Your task to perform on an android device: I want to share an item from the Repetto brand on the eBay app.
Image 0: 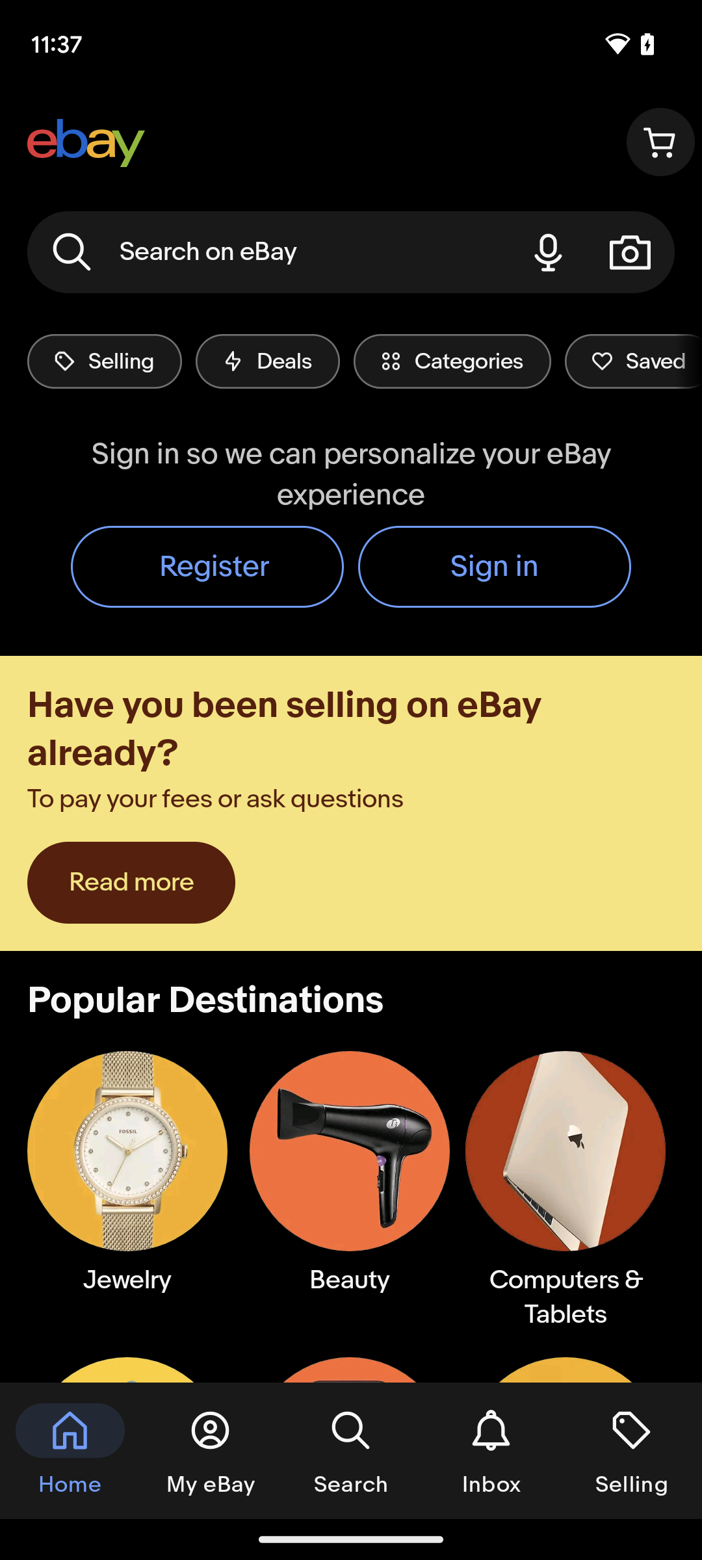
Tap on the search bar at the top of the screen.
Step 0: click (268, 252)
Image 1: 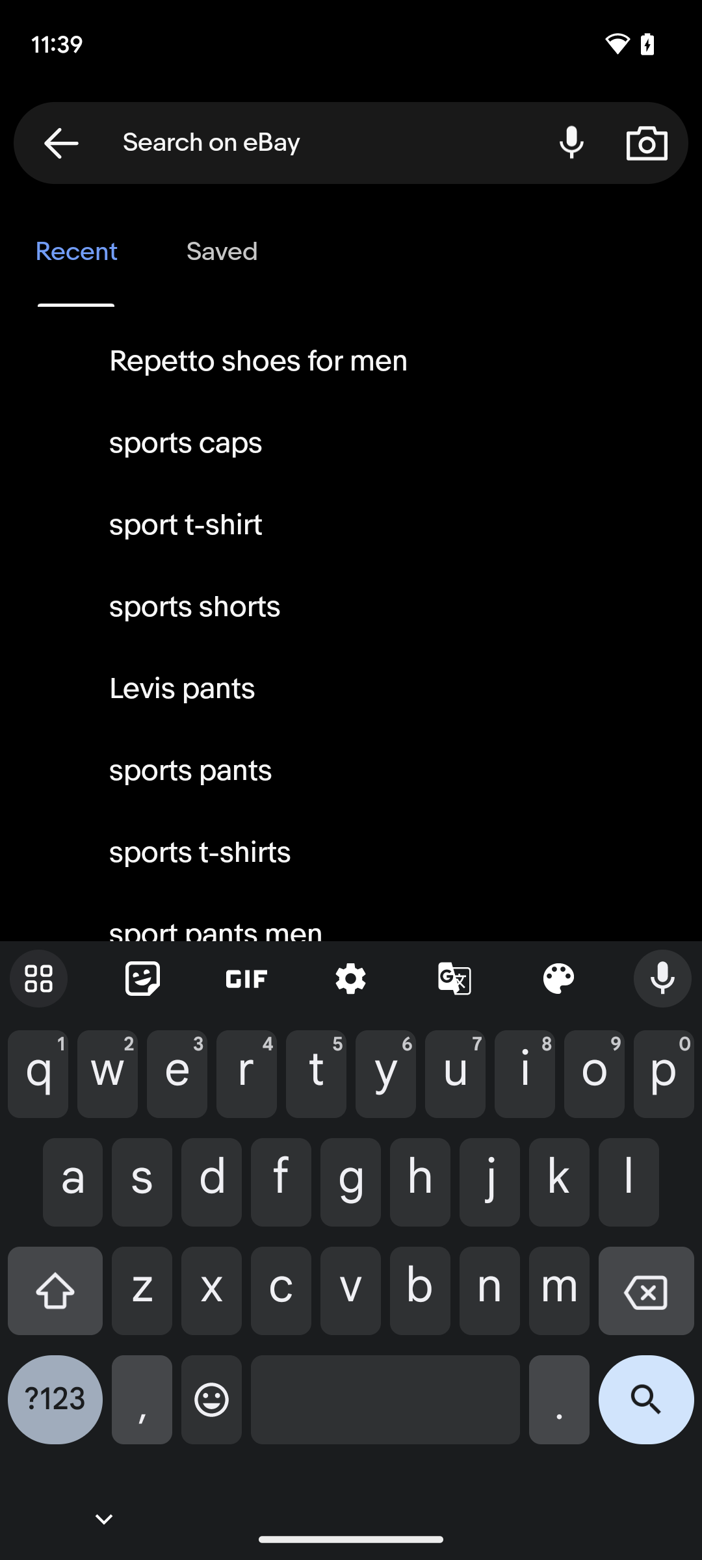
Search for repetto shoes.
Step 1: click (259, 361)
Image 2: 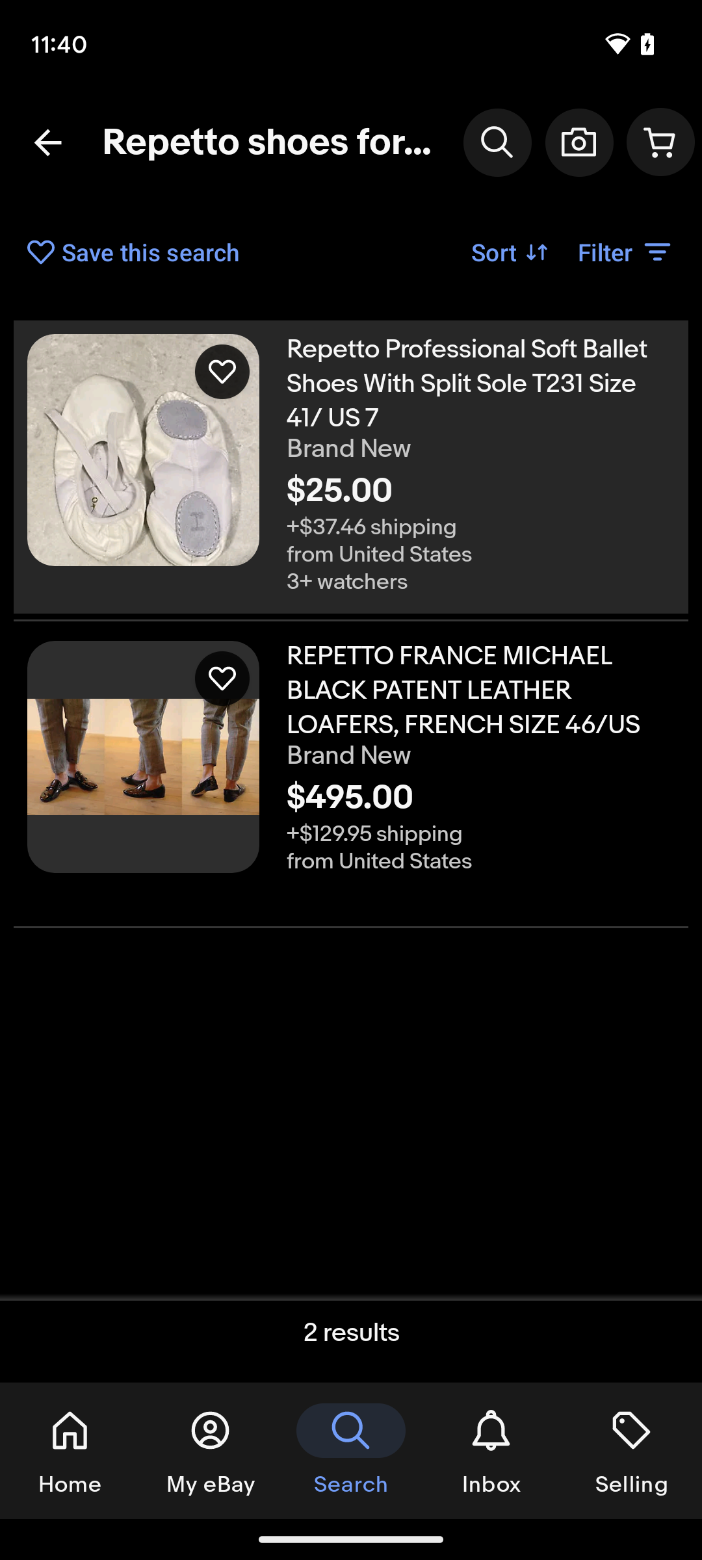
Tap on the first shoes present on the screen.
Step 2: click (184, 458)
Image 3: 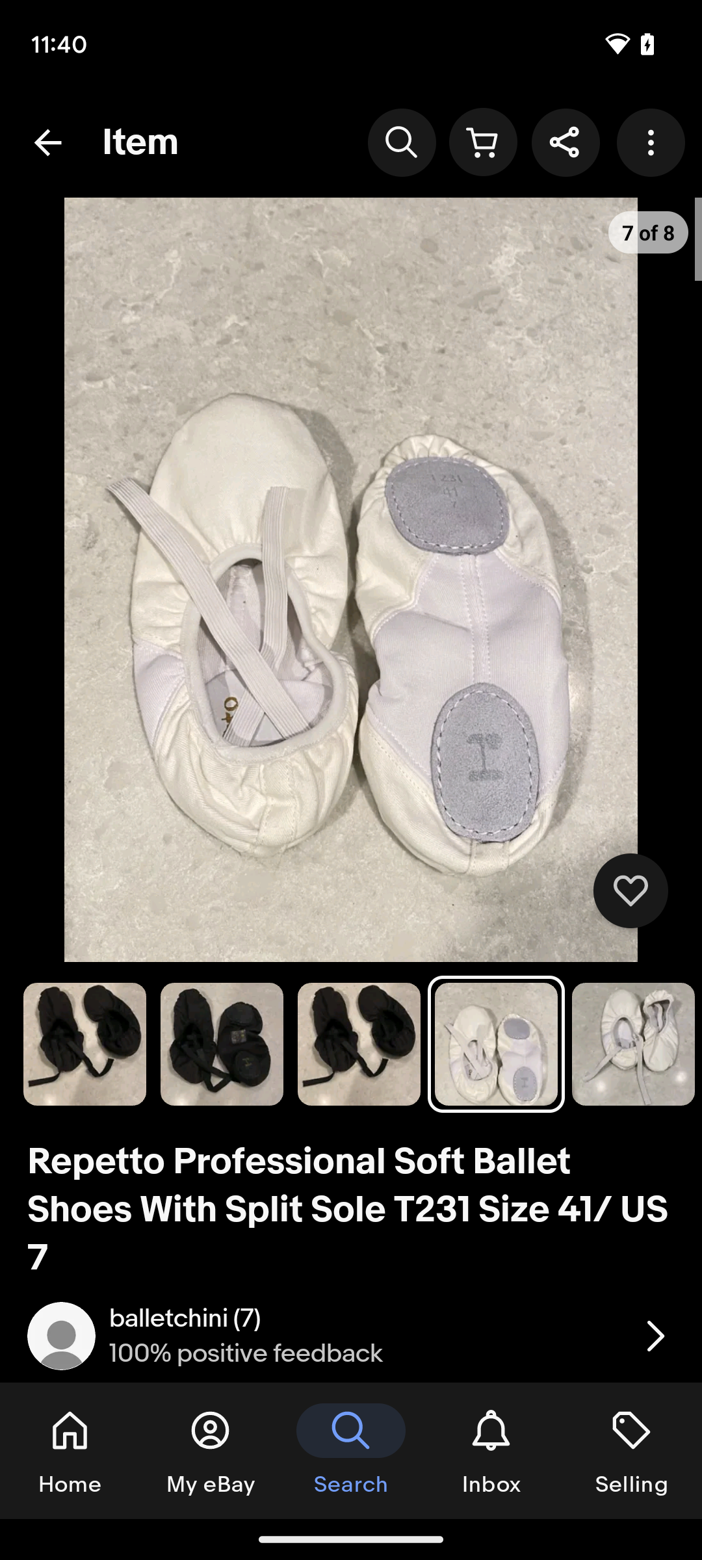
Tap on the share icon at the top of the screen.
Step 3: click (654, 142)
Image 4: 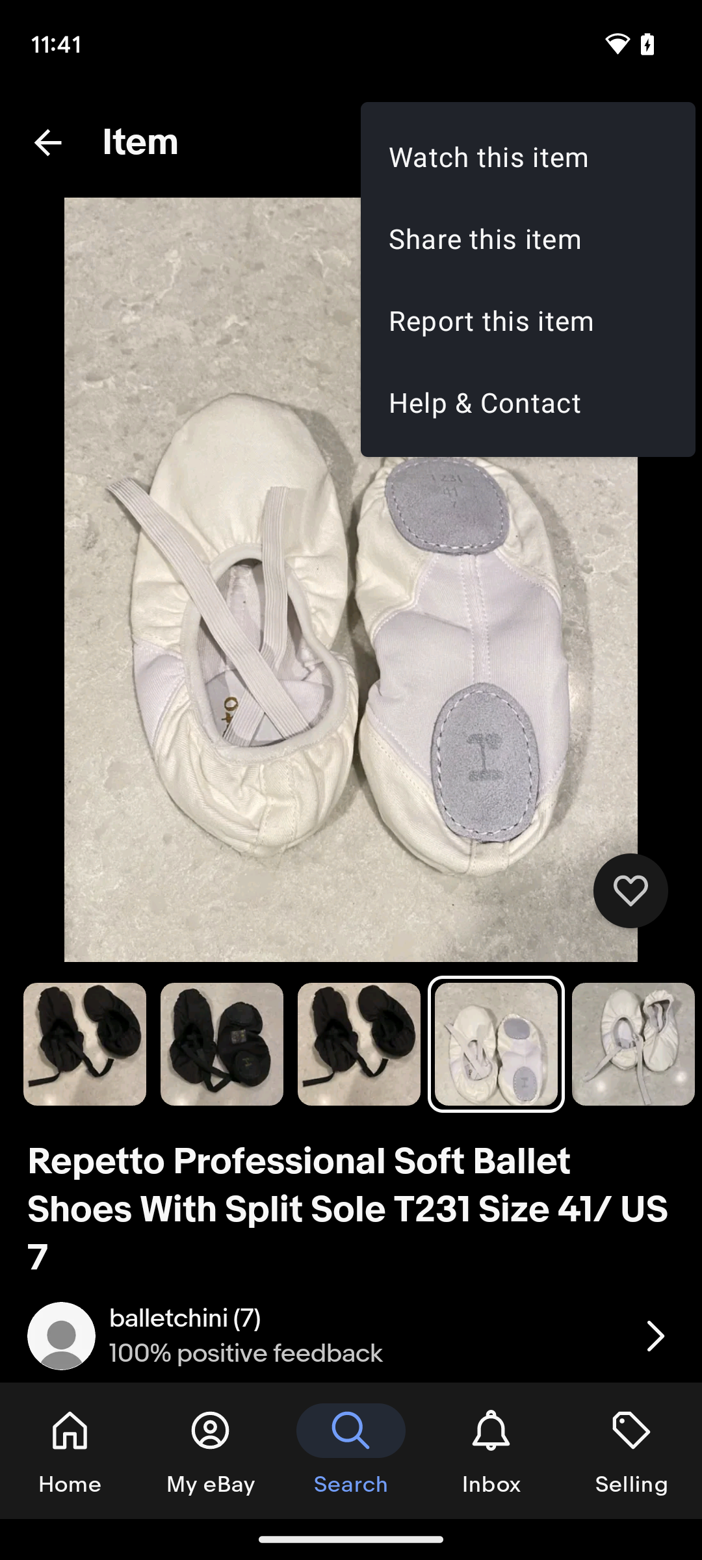
Tap on share this item.
Step 4: click (528, 238)
Image 5: 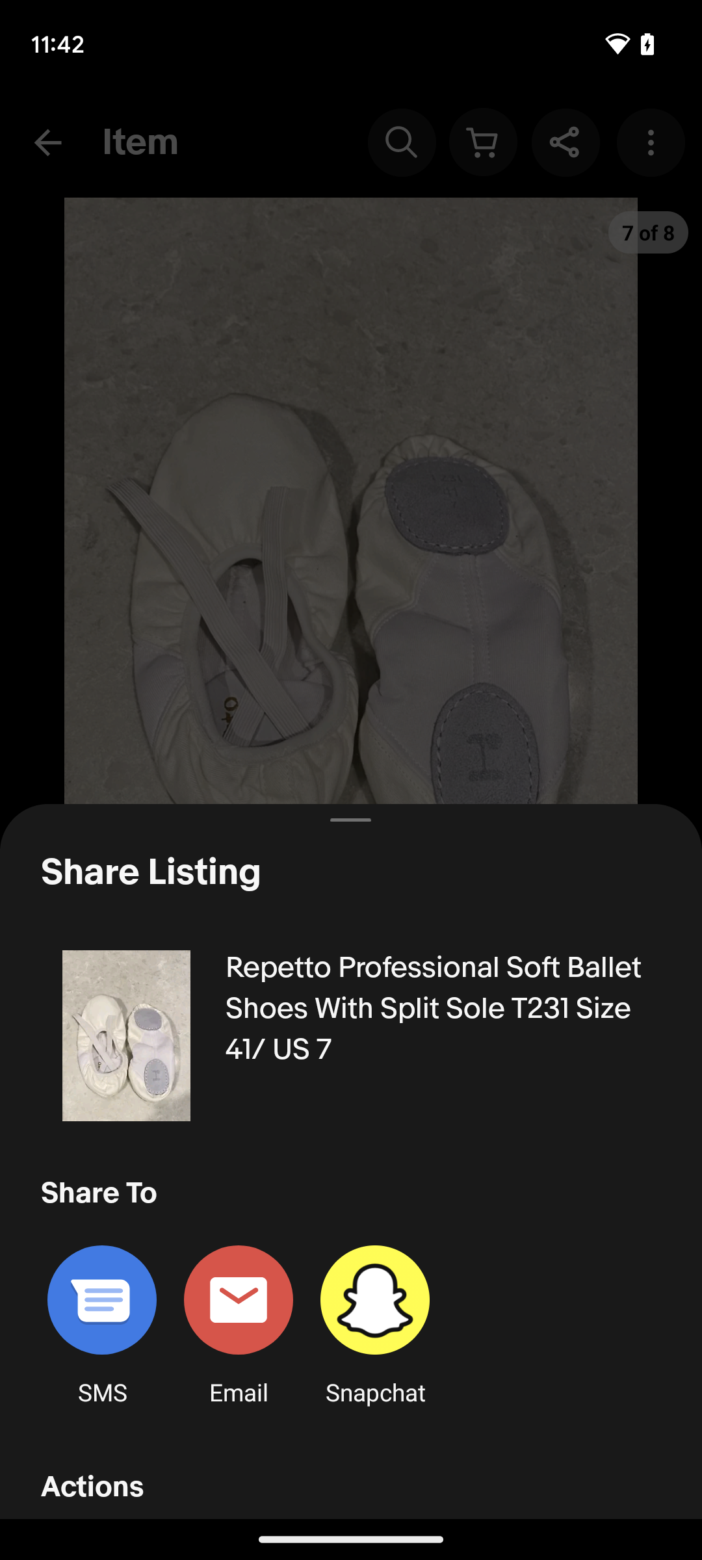
Tap on email.
Step 5: click (232, 1322)
Image 6: 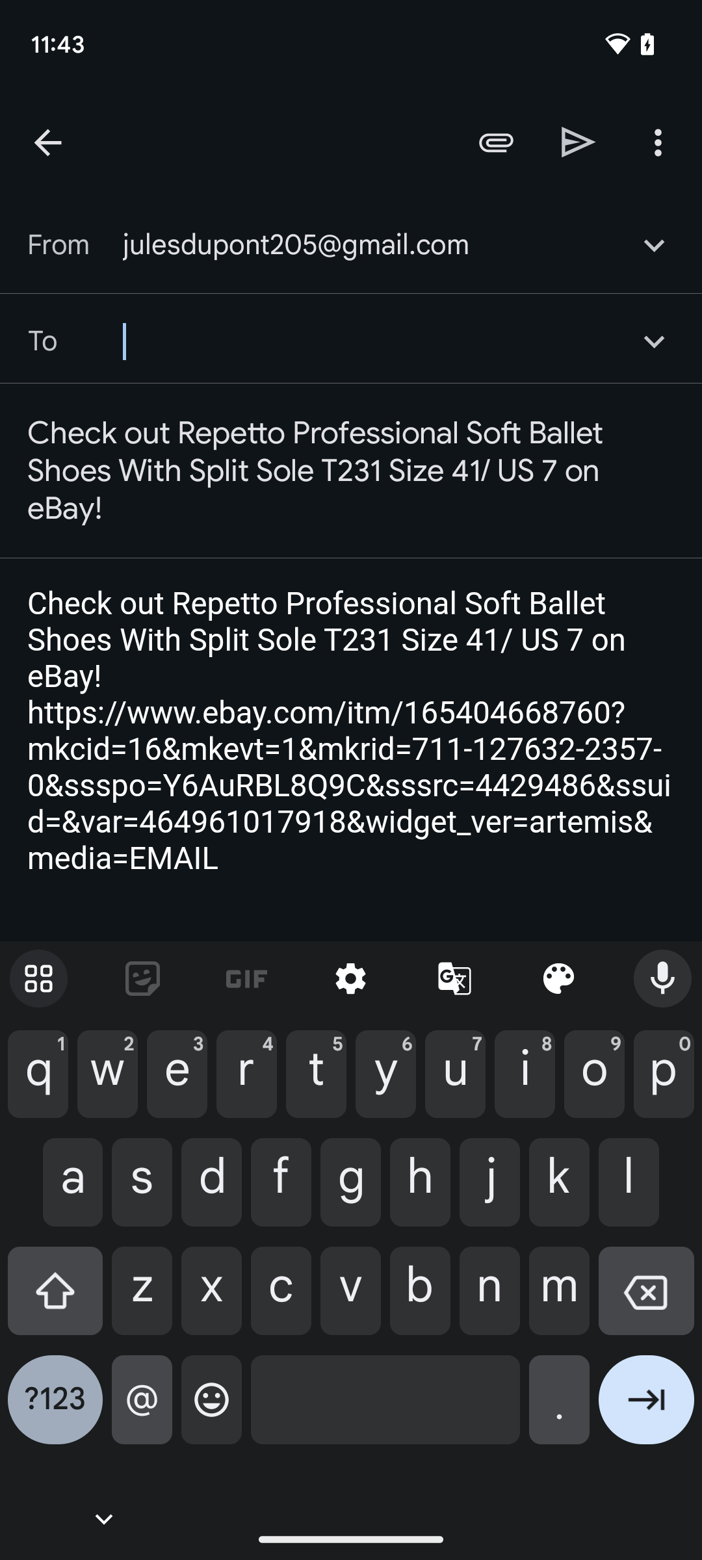
Send mail to amelia.miller2709@gmail.com.
Step 6: type "amilea.miller2709@gmail.com"
Image 7: 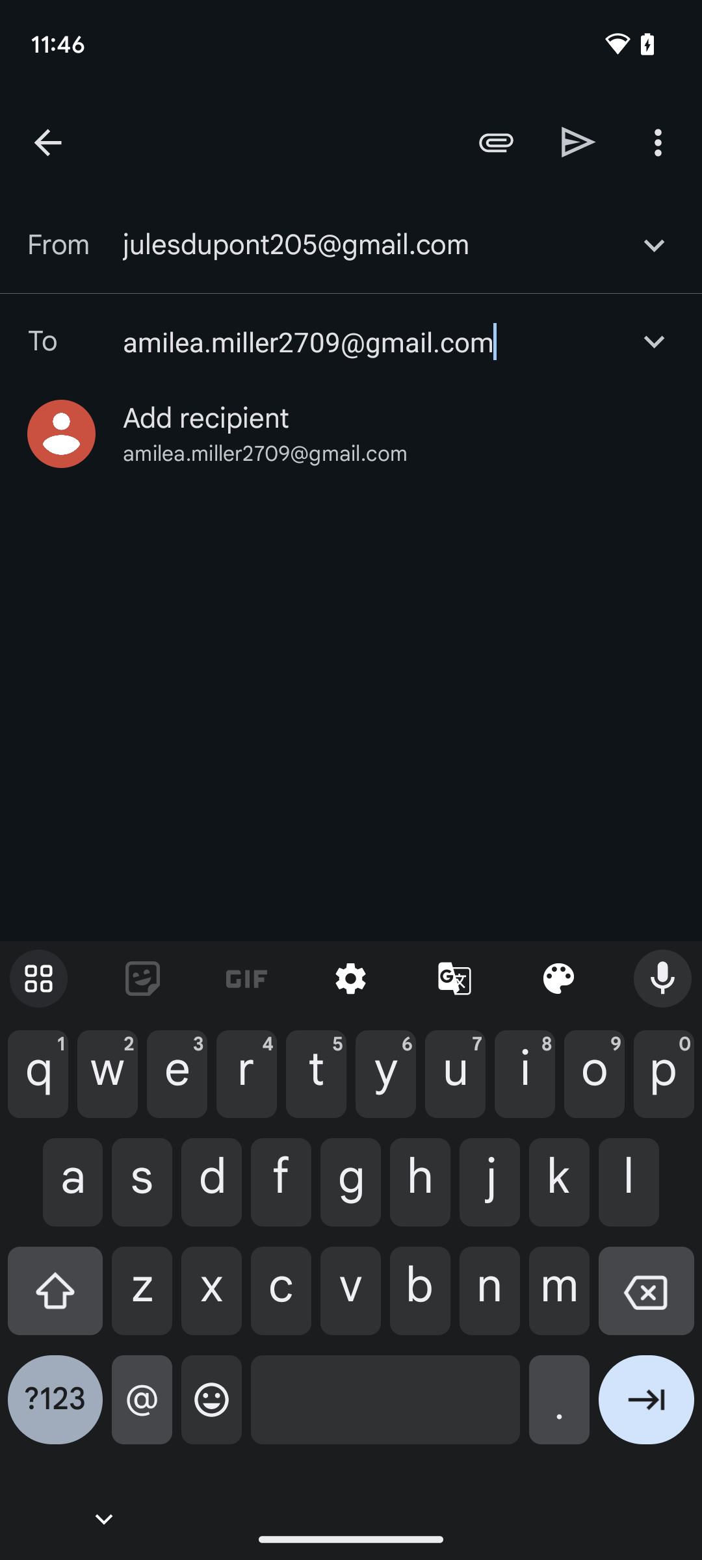
Send mail to amelia.miller2709@gmail.com.
Step 7: click (265, 454)
Image 8: 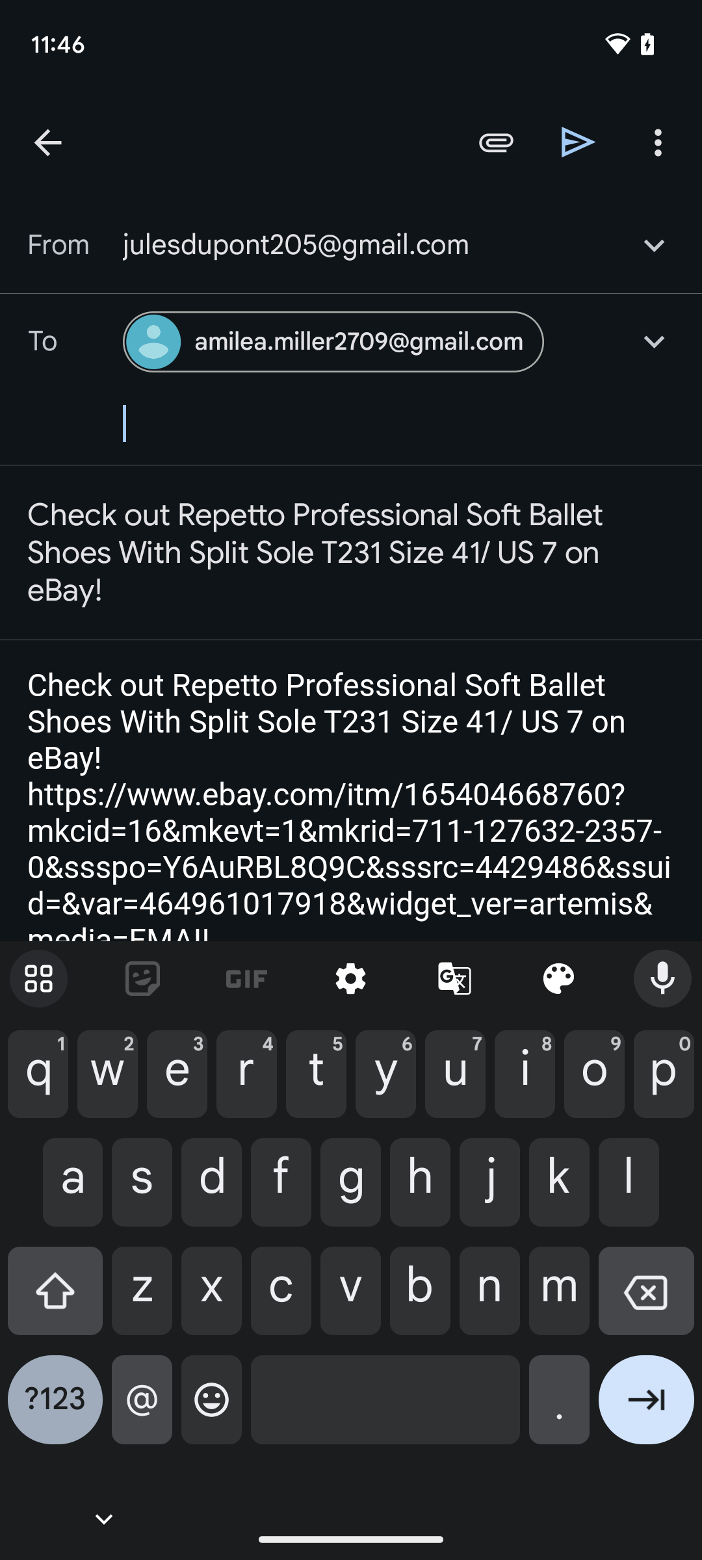
Tap on the arrow at the bottom of the screen.
Step 8: click (646, 1410)
Image 9: 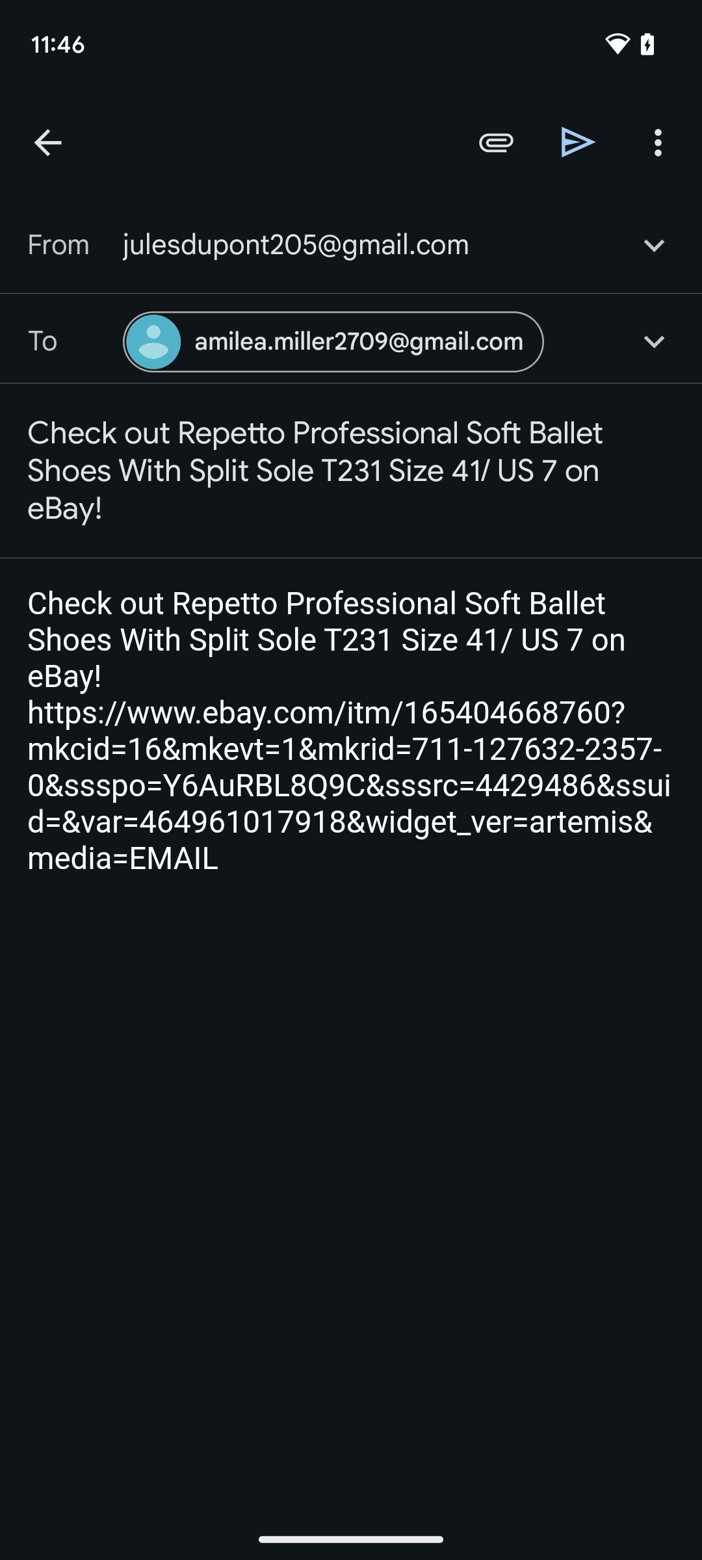
Tap on the sent arrow present at the top of the screen.
Step 9: click (578, 142)